Your task to perform on an android device: Today i have some work after 9 pm. Snooze the reminder with the title of Relax at home for 20 minutes.
Image 0: 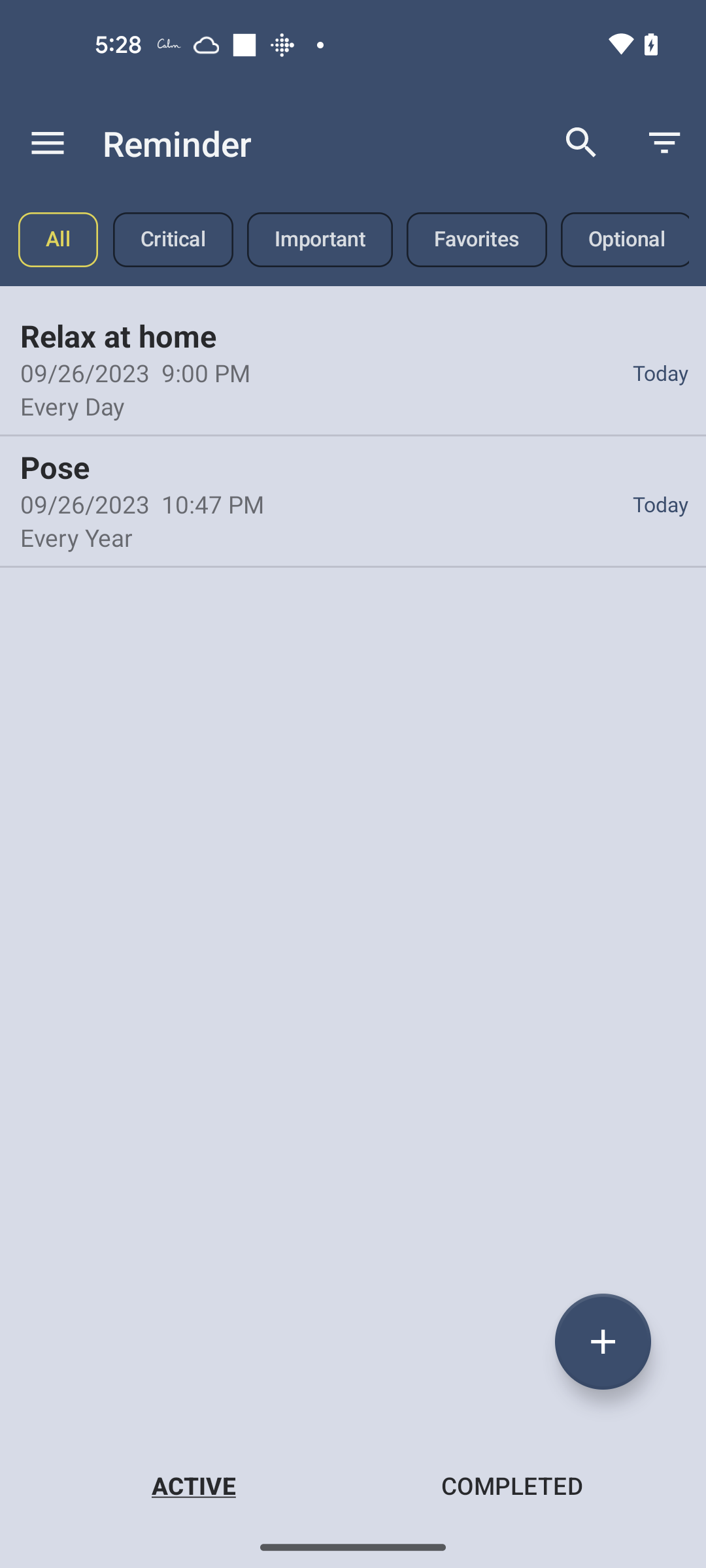
Click on the reminder with the title of Relax at home 
Step 0: click (112, 335)
Image 1: 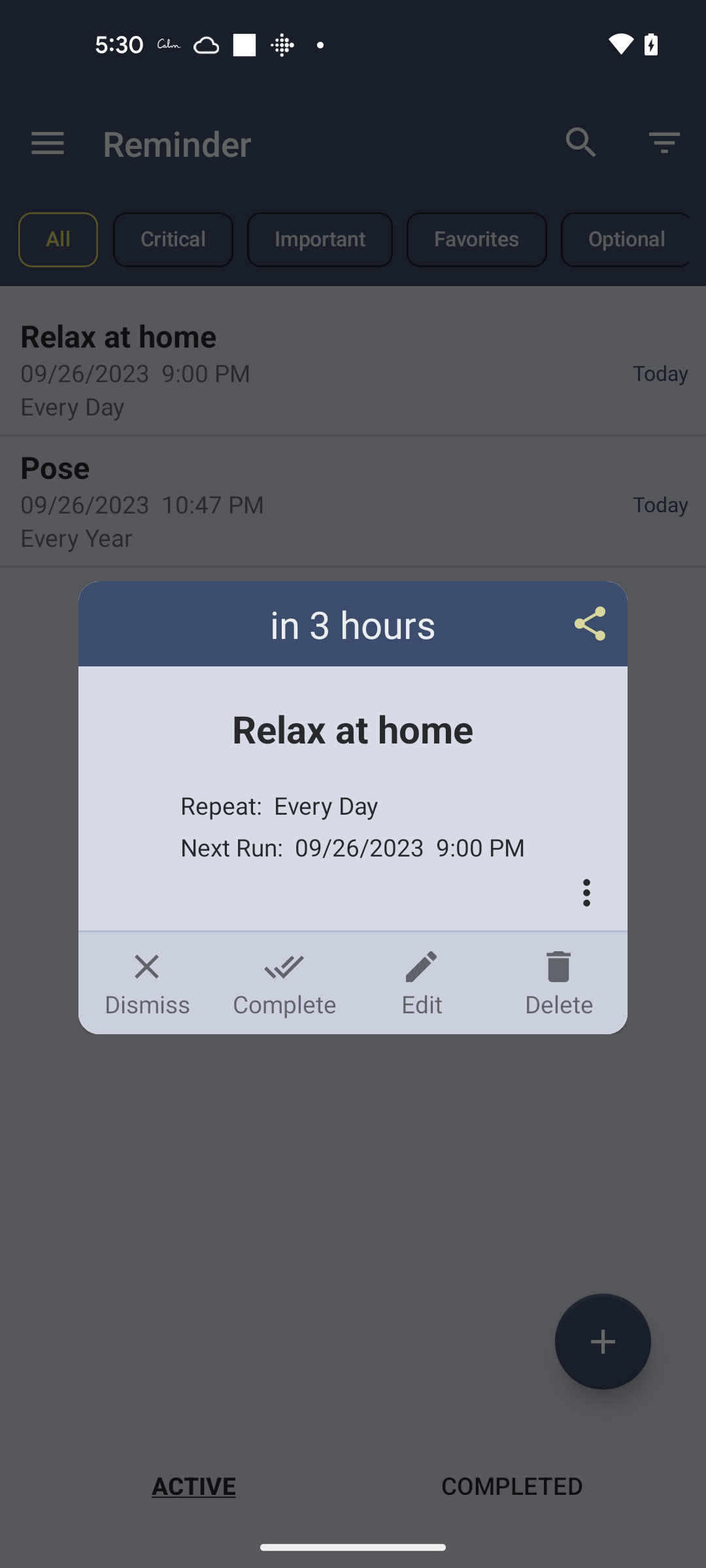
Click on the Edit button
Step 1: click (421, 983)
Image 2: 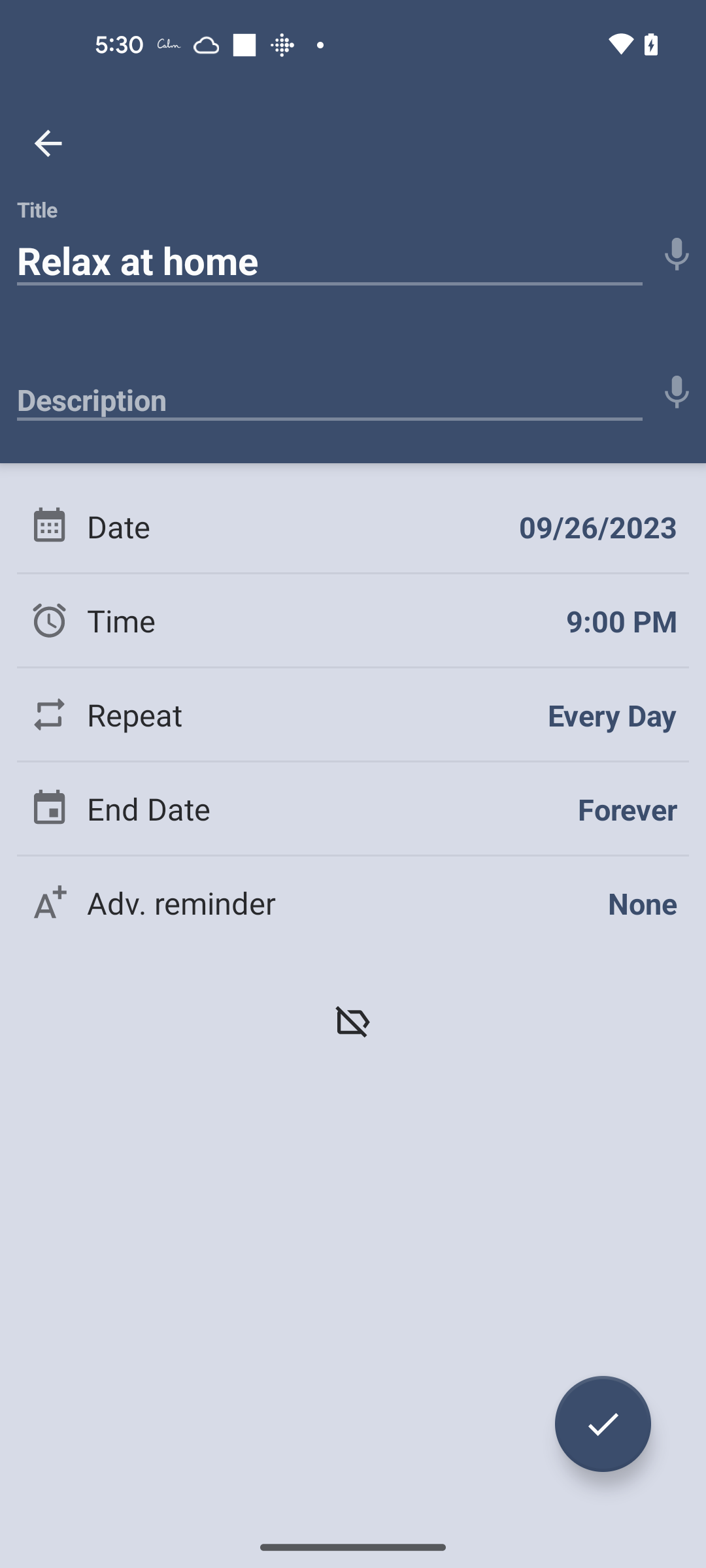
Click on the no tag icon
Step 2: click (353, 1021)
Image 3: 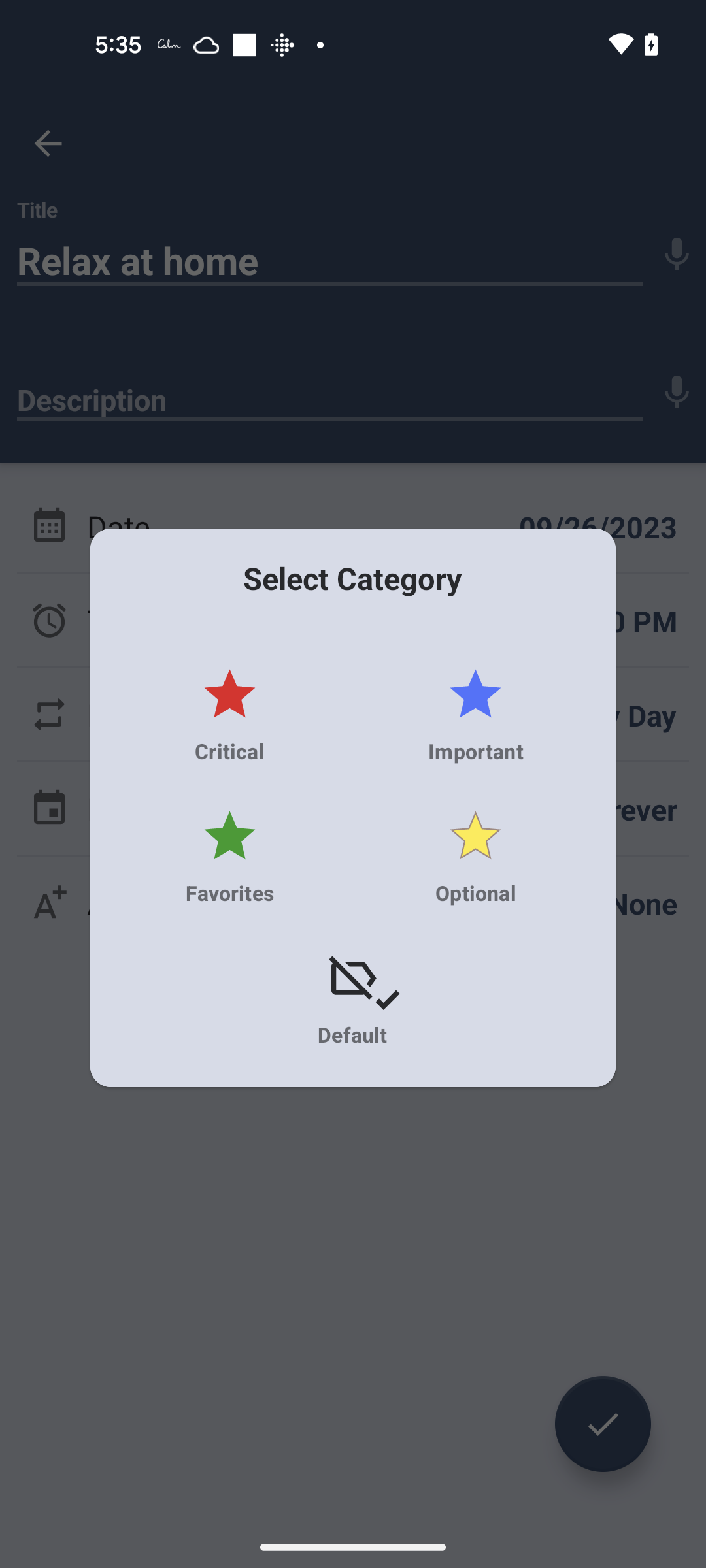
Click on the Critical star tag to Snooze the alarm for 20 minutes
Step 3: click (229, 715)
Image 4: 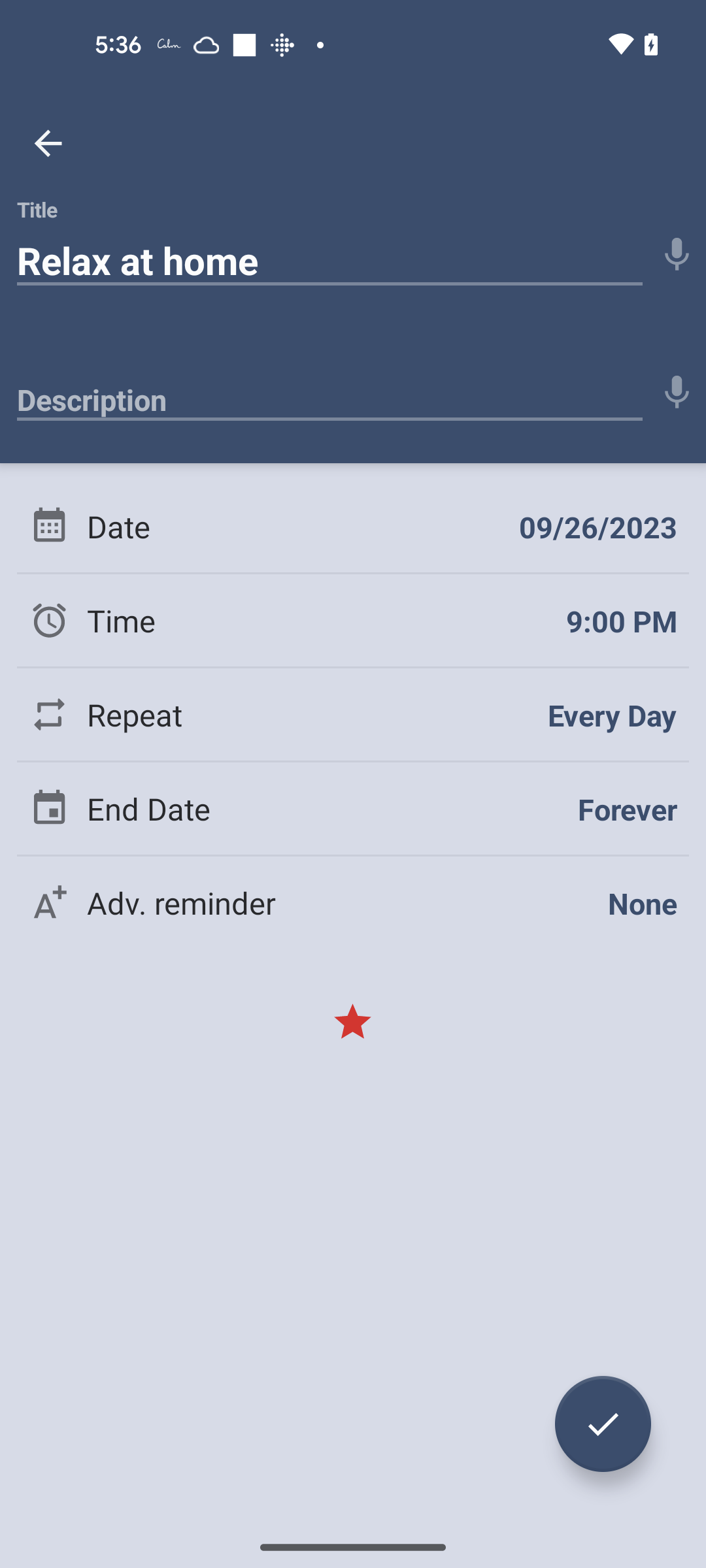
Click on the check icon at the bottom right of the screen
Step 4: click (603, 1424)